Your task to perform on an android device: Open the ClevCalc app and add two numbers 8 and 9
Image 0: 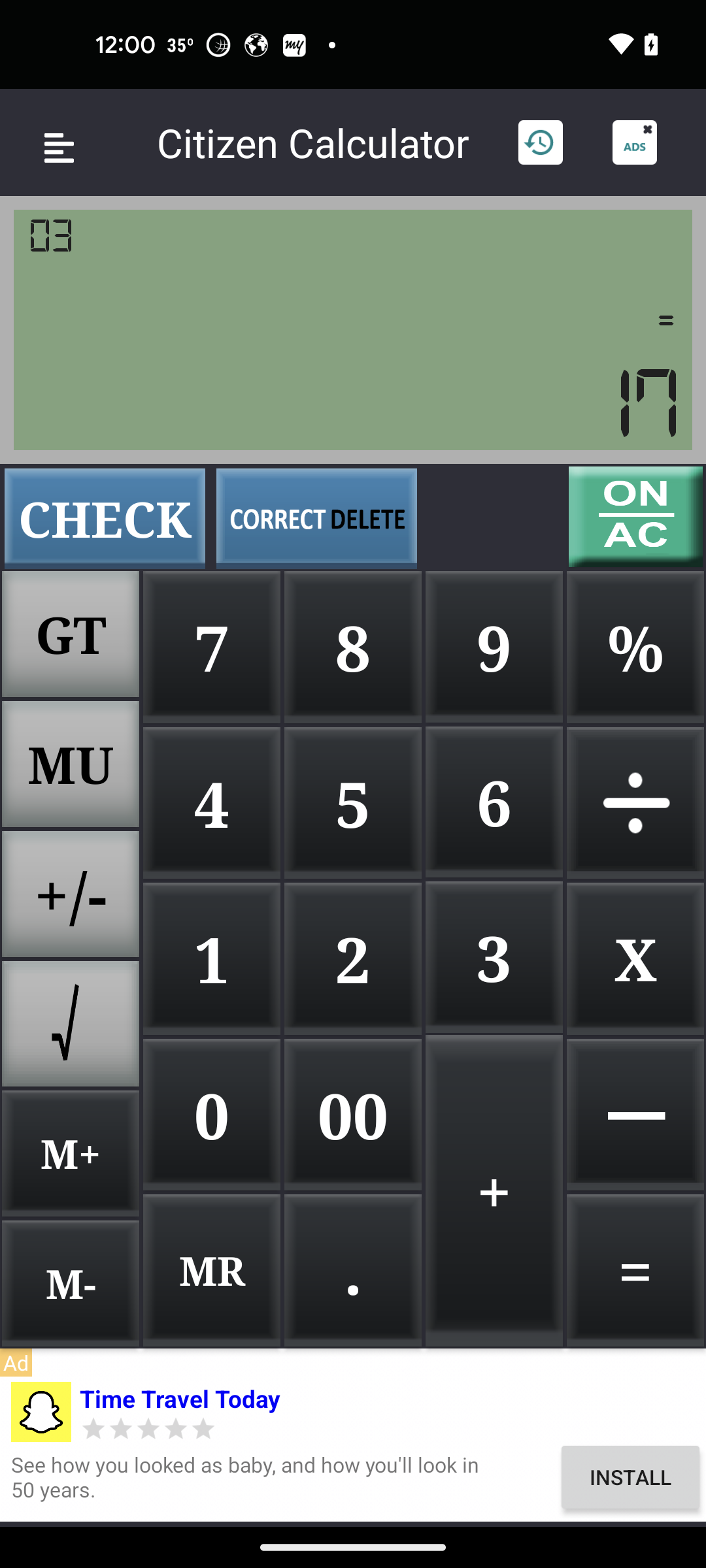
Open the ClevCalc app
Step 0: open app "ClevCalc"
Image 1: 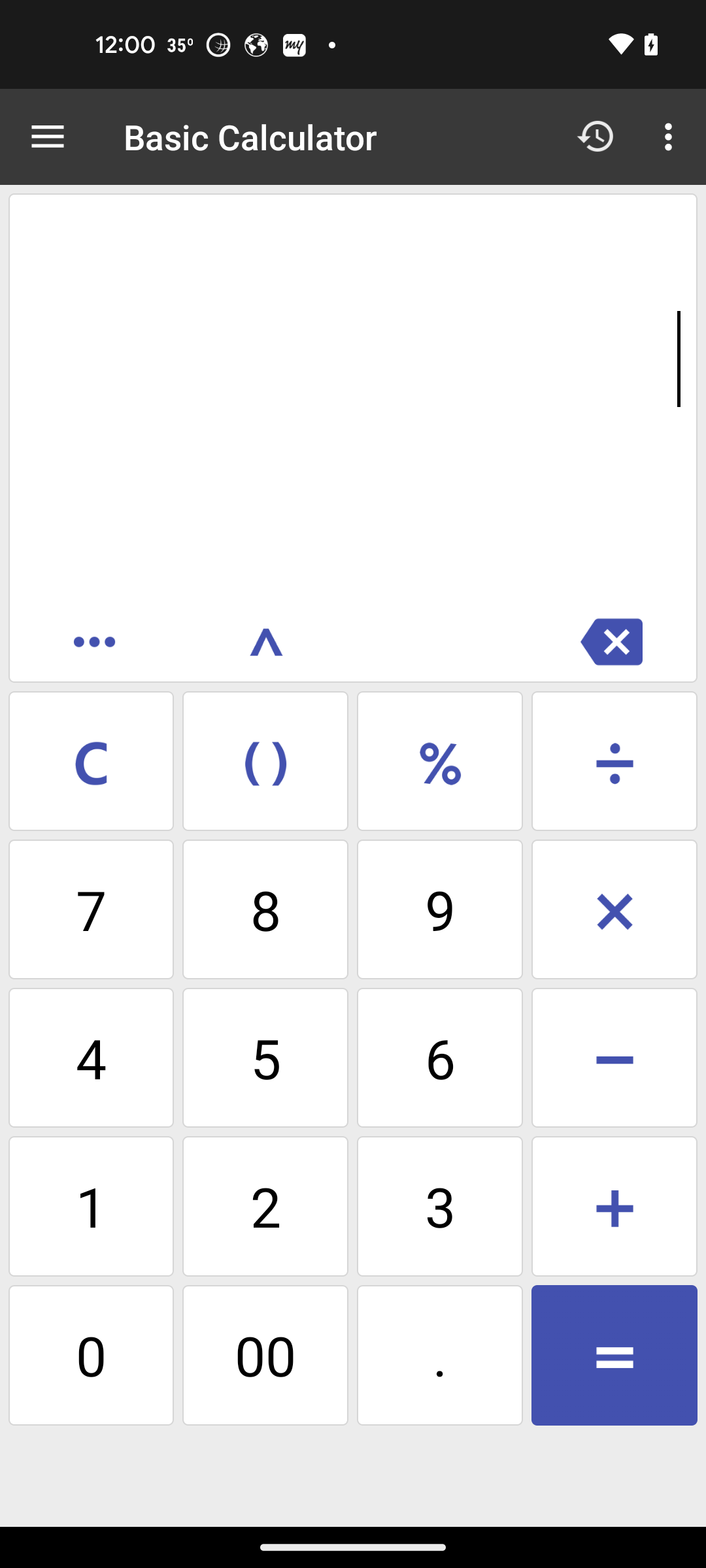
click on 8 number
Step 1: click (265, 909)
Image 2: 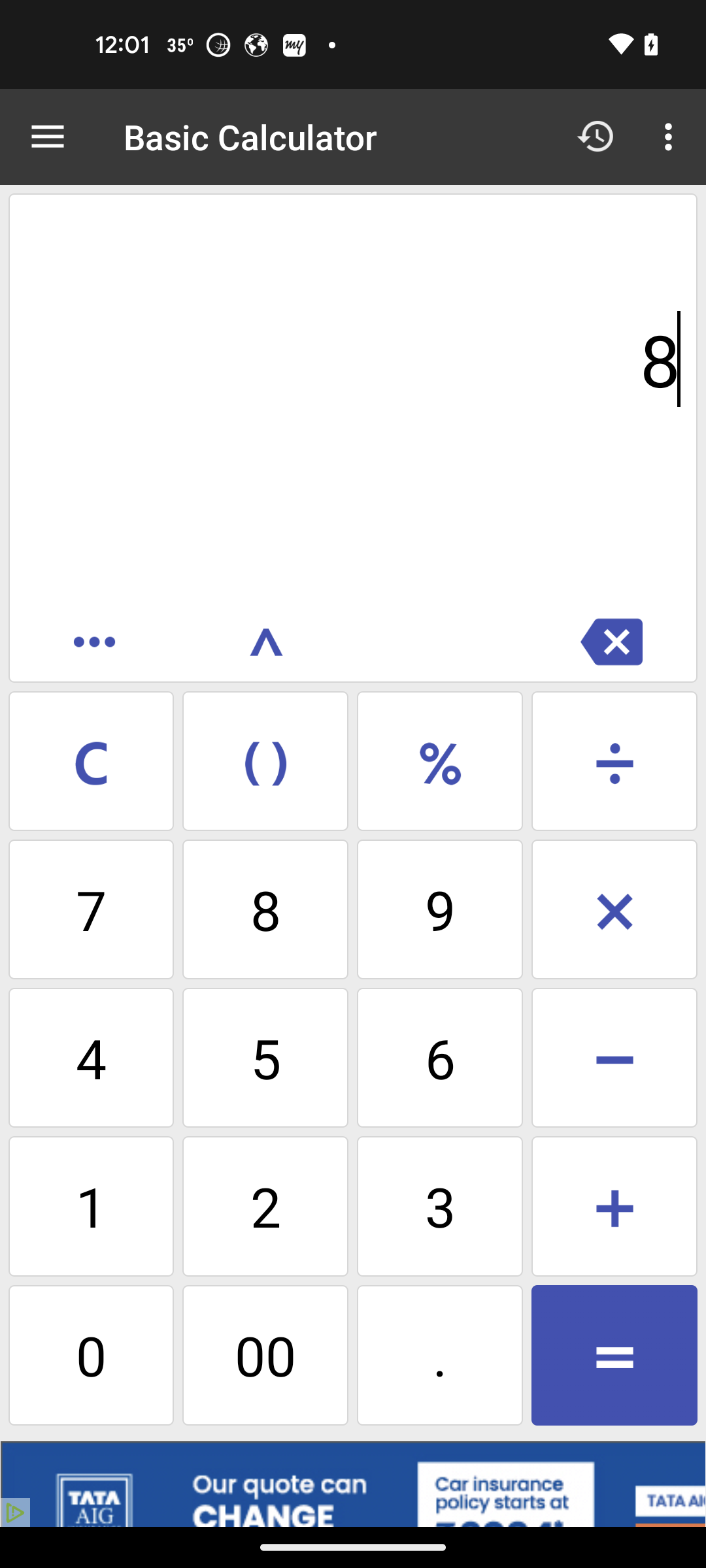
click on plus button
Step 2: click (614, 1205)
Image 3: 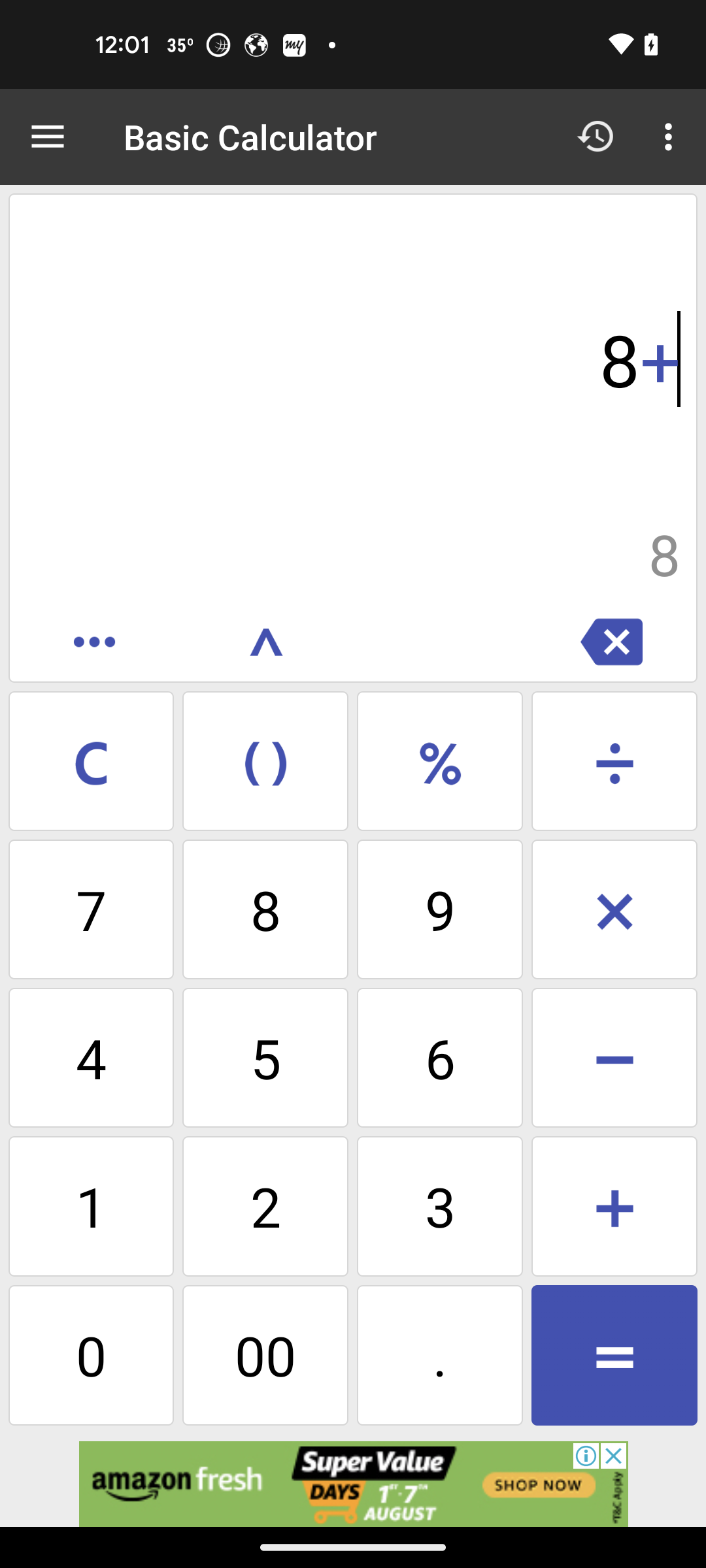
click on 9
Step 3: click (439, 909)